Your task to perform on an android device: Open the Foursquare app and search for attractions point and view the Humayun's tomb
Image 0: 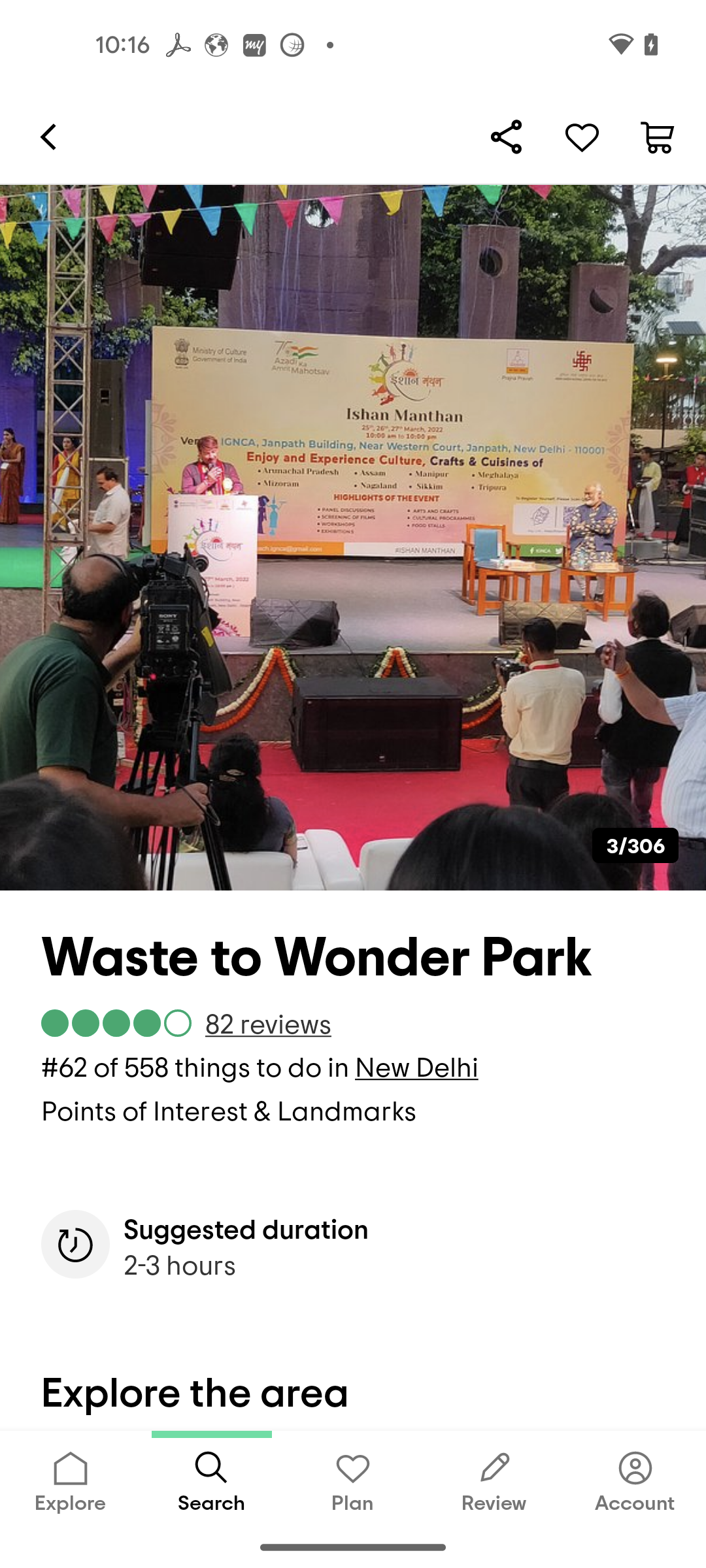
Open the Foursquare app
Step 0: open app "Foursquare"
Image 1: 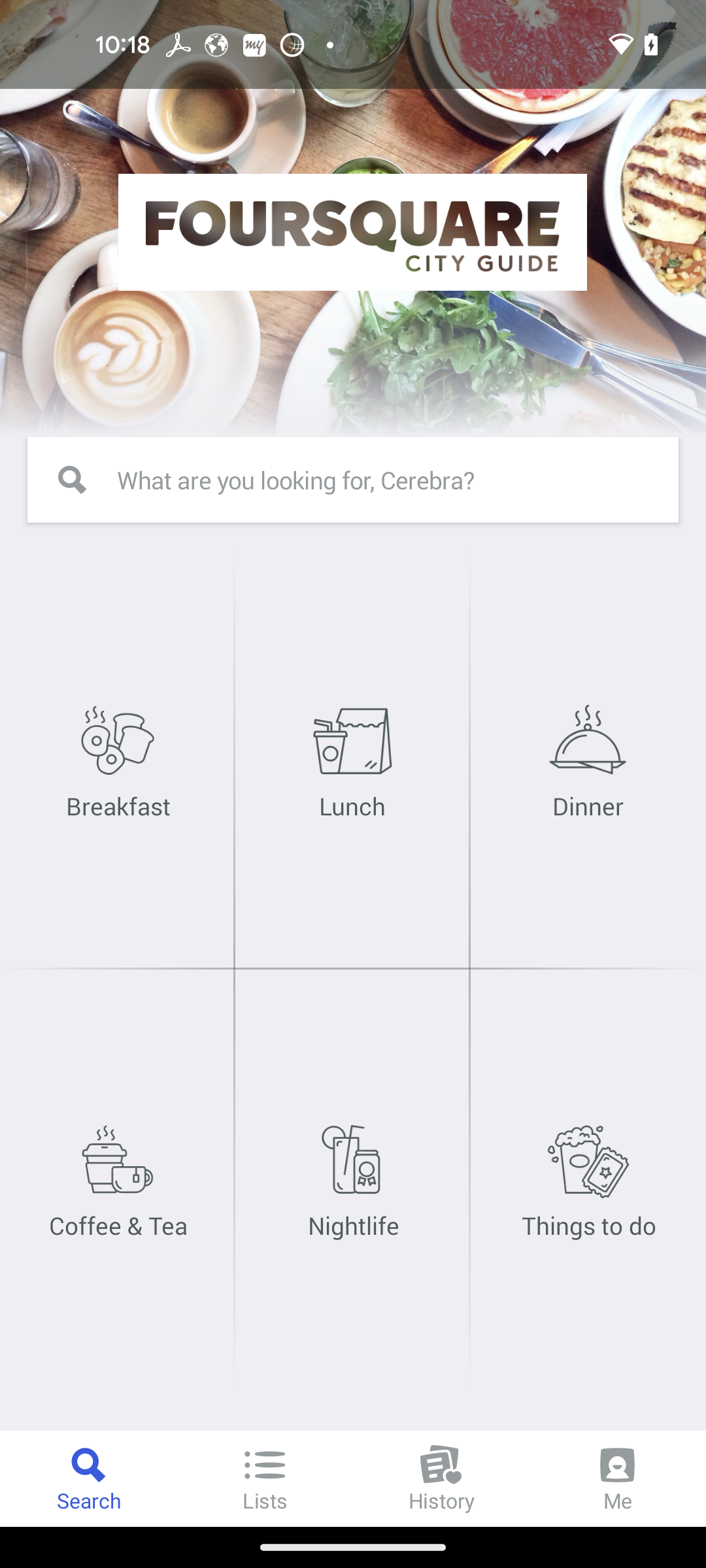
click on the search bar
Step 1: click (397, 480)
Image 2: 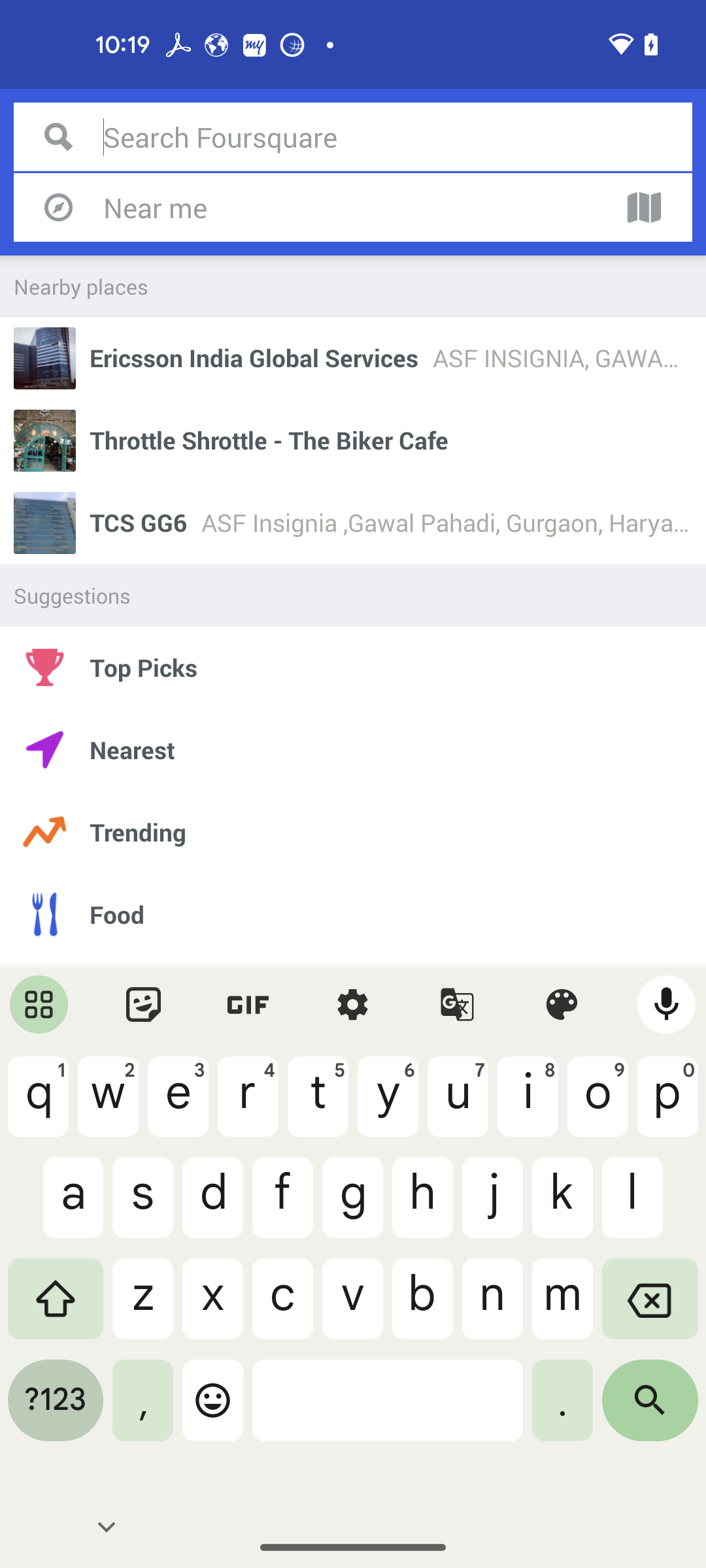
search for attractions 
Step 2: type "attractions "
Image 3: 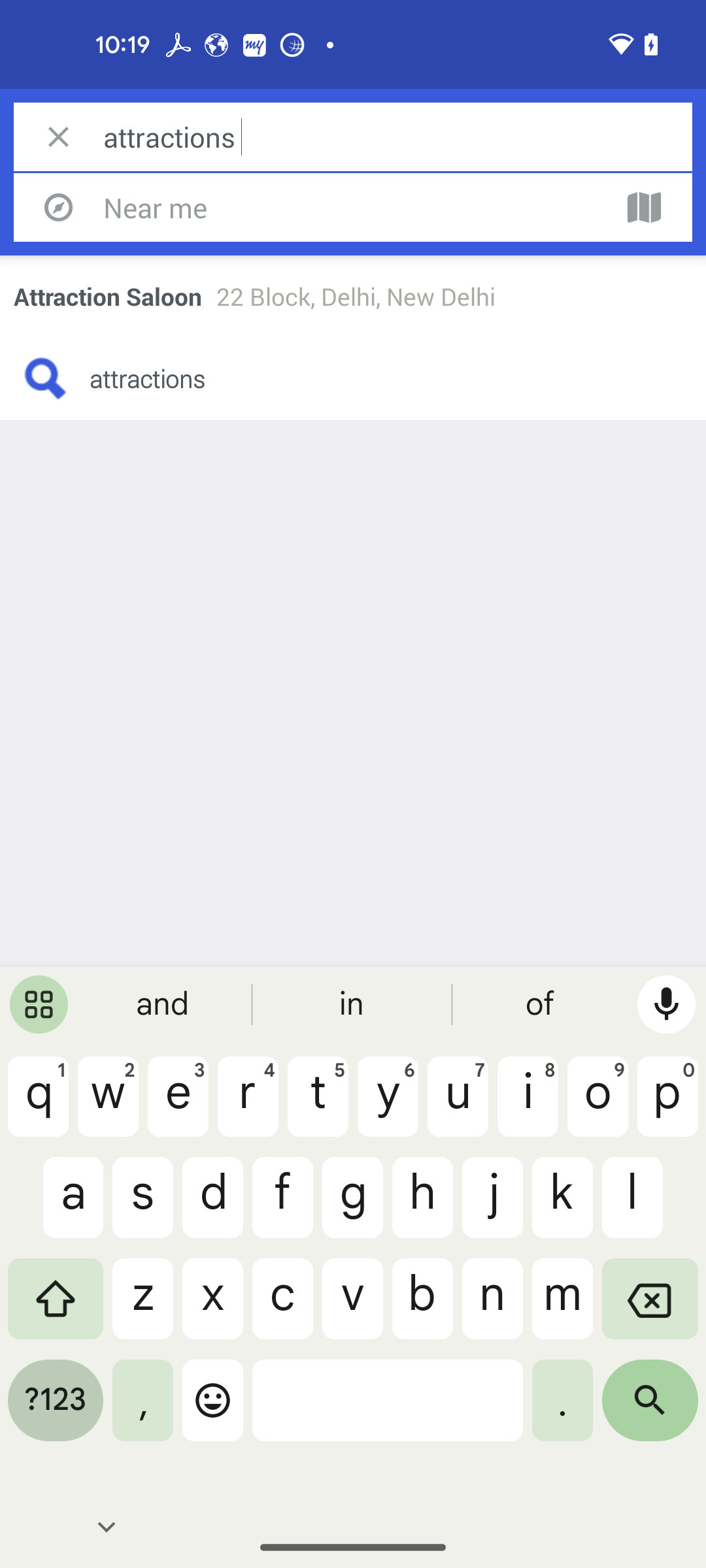
click on search icon
Step 3: click (650, 1410)
Image 4: 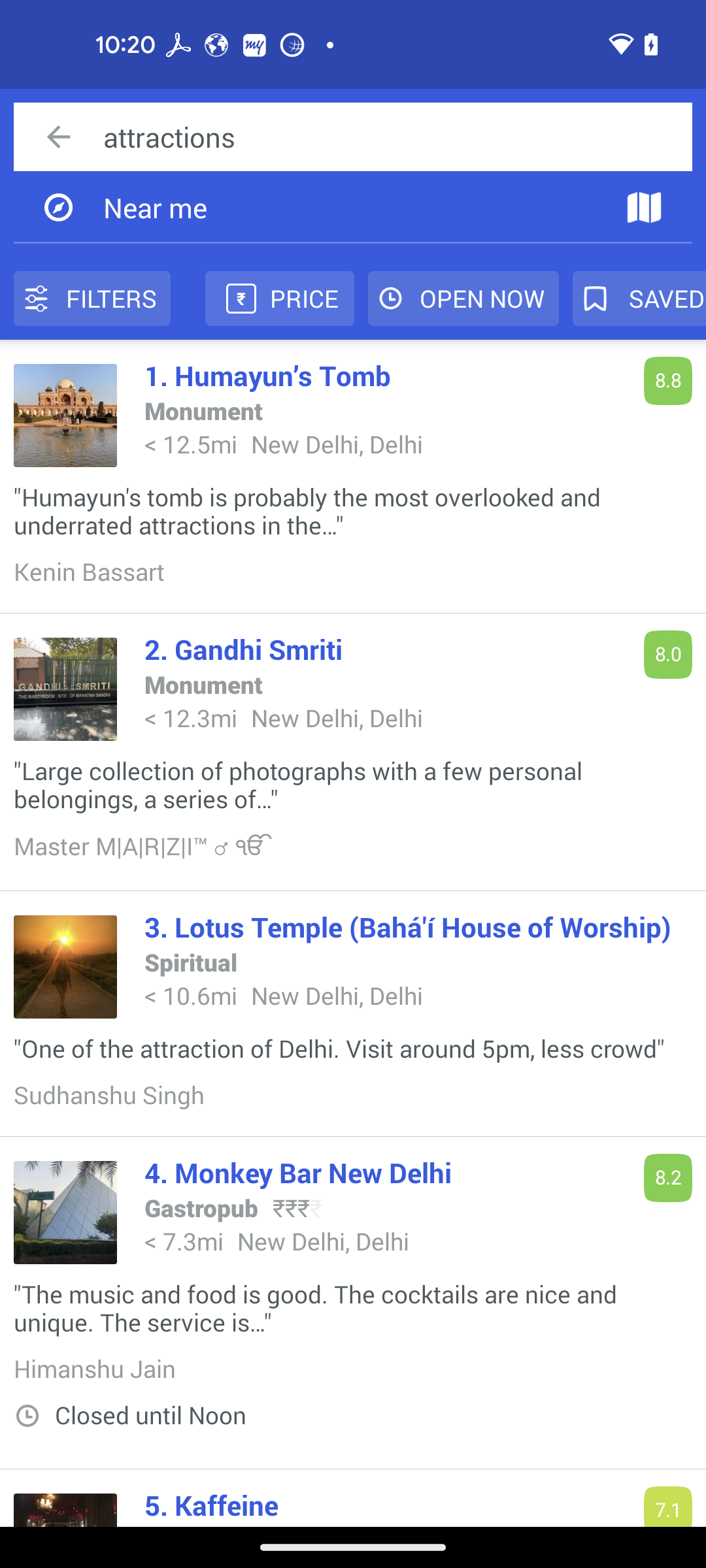
click on Humayun's Tomb to view
Step 4: click (387, 375)